Your task to perform on an android device: I am searching for a lovely house in the Piedimont Eteno, Catania location. This house will be my guest house. I am seeking a serene and inviting place in this charming town to call home on the Idealista app
Image 0: 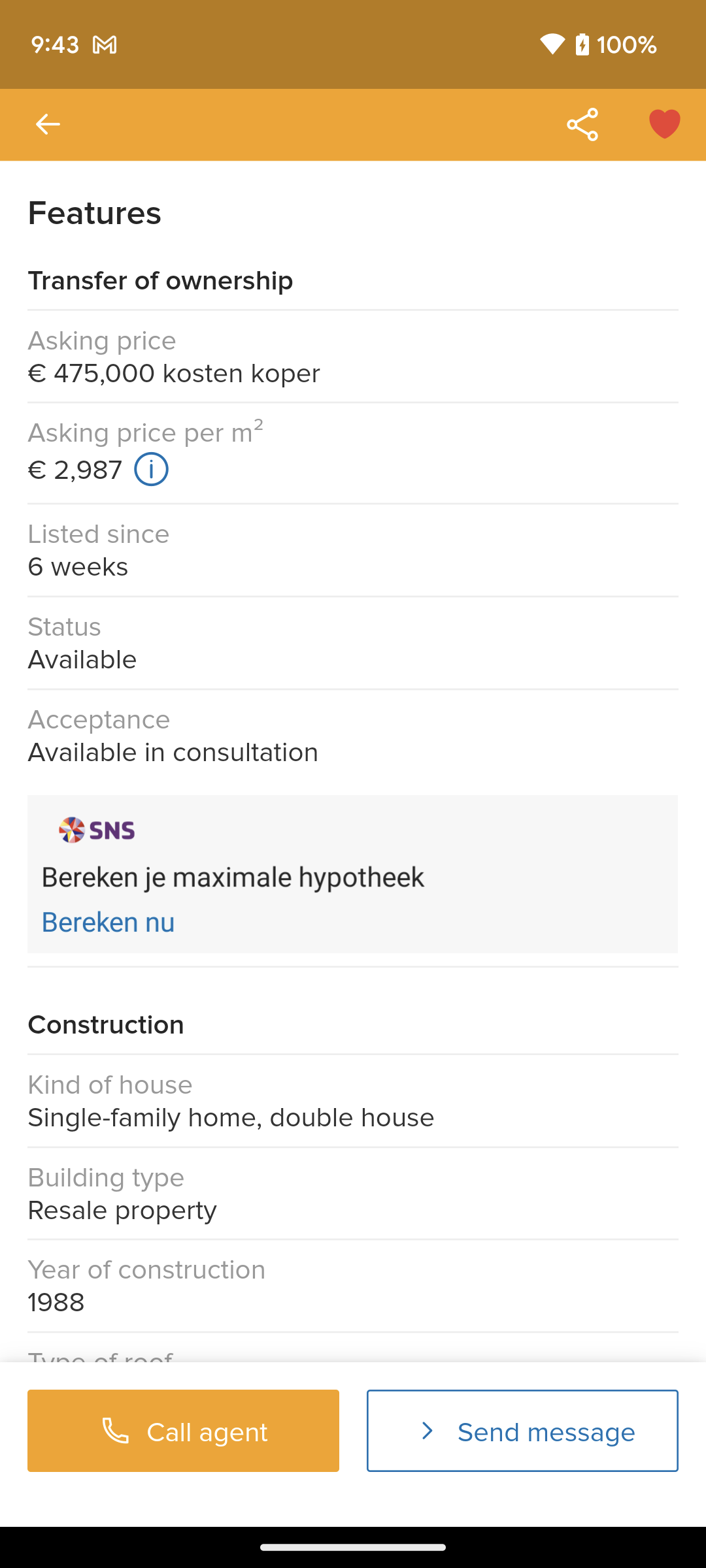
Open the Idealista app
Step 0: open app "idealista"
Image 1: 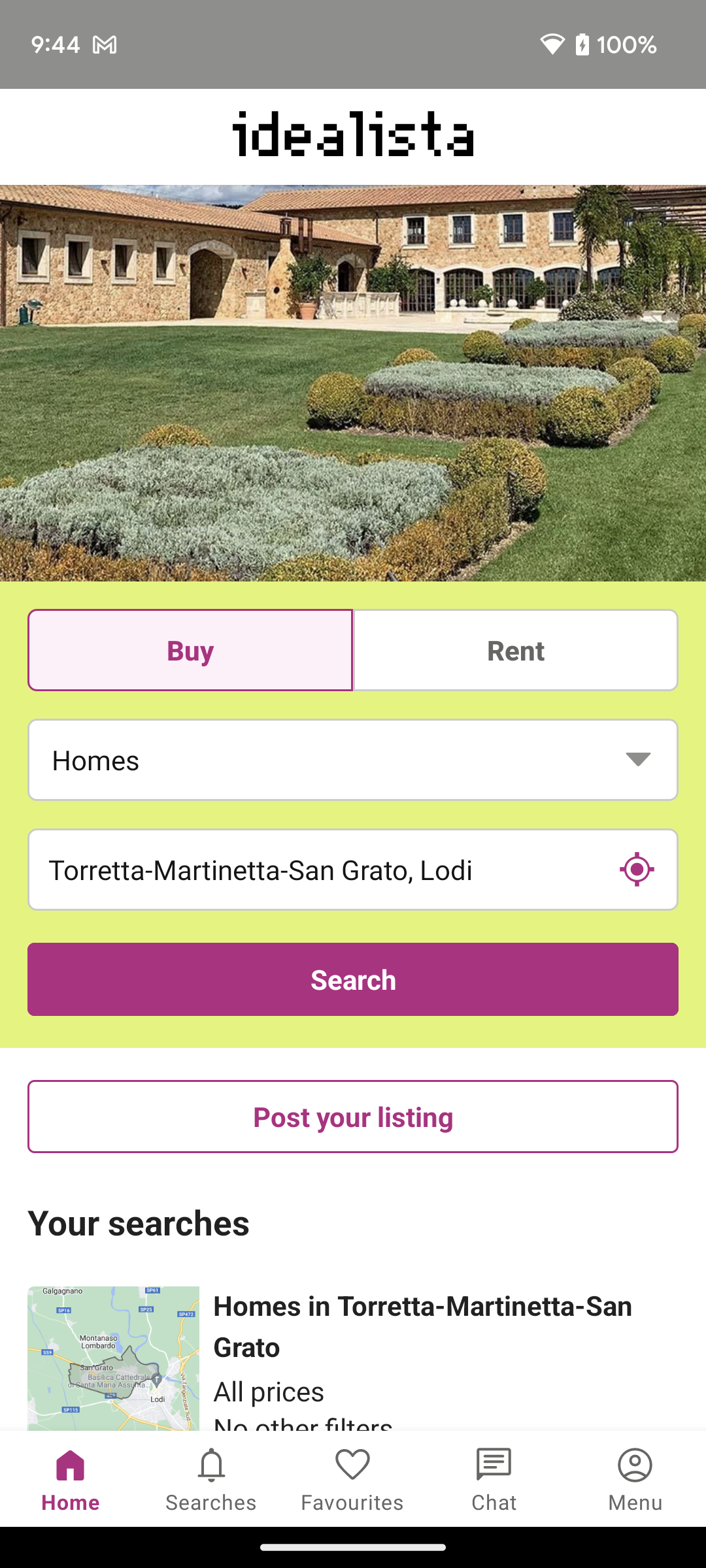
Click on the location icon 
Step 1: click (637, 869)
Image 2: 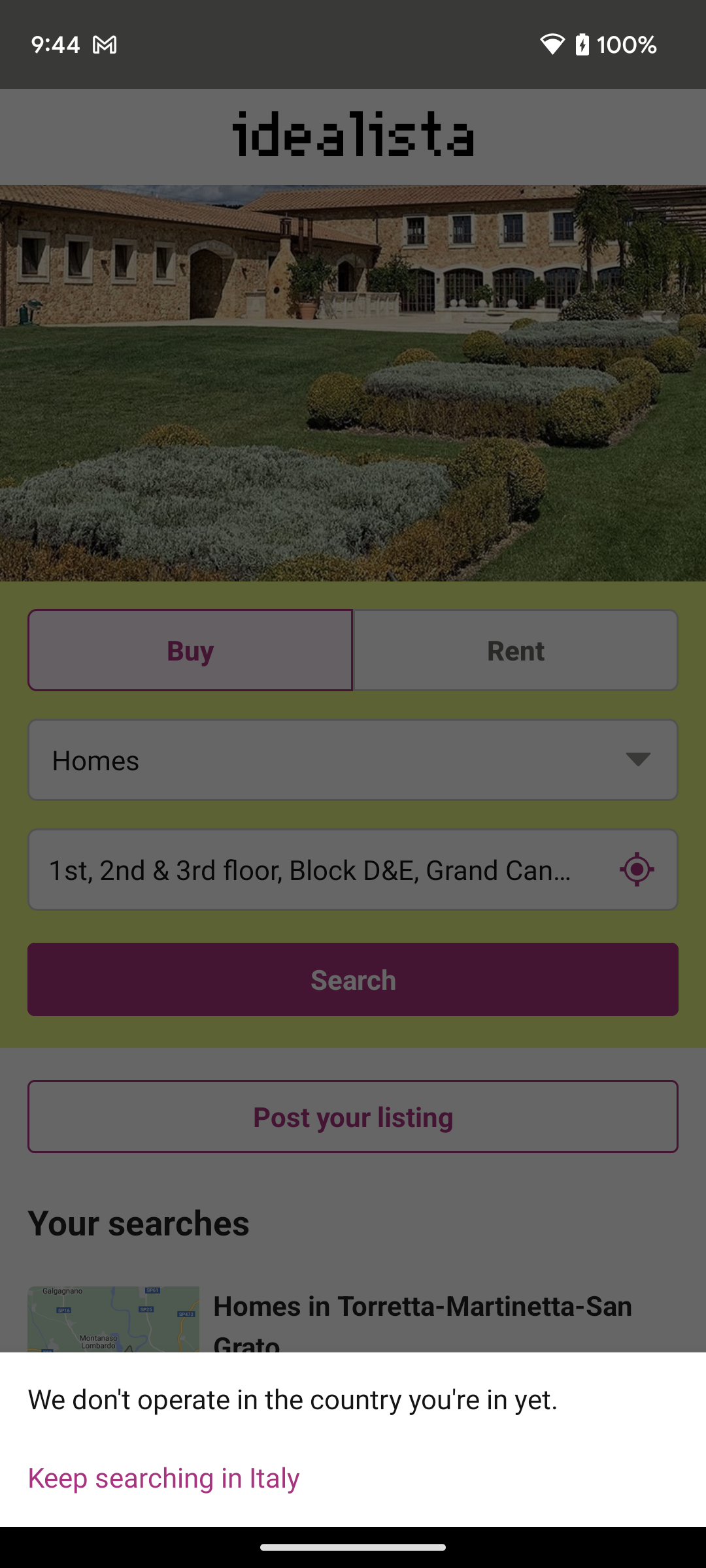
Click on the location icon 
Step 2: wait
Image 3: 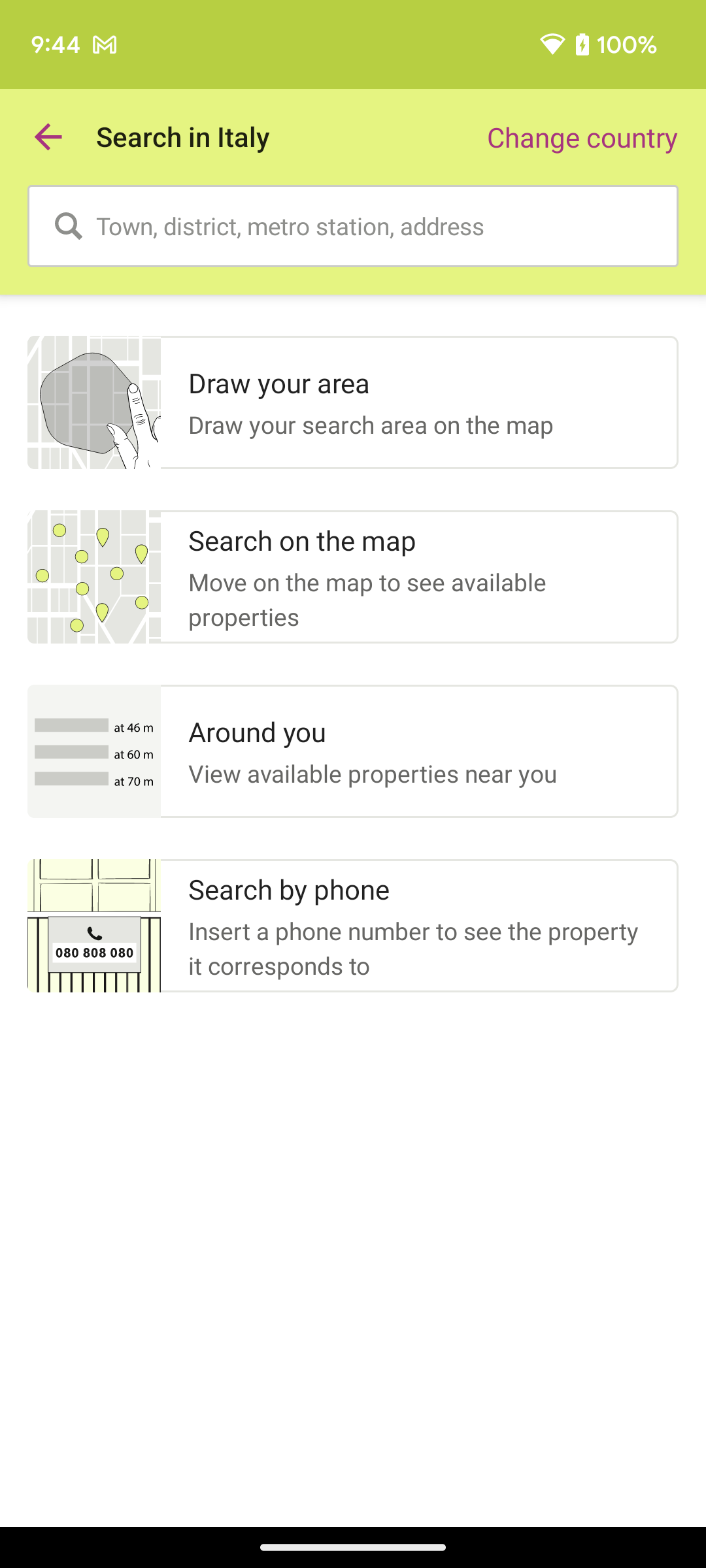
Click on the search bar at the top of the screen
Step 3: click (367, 226)
Image 4: 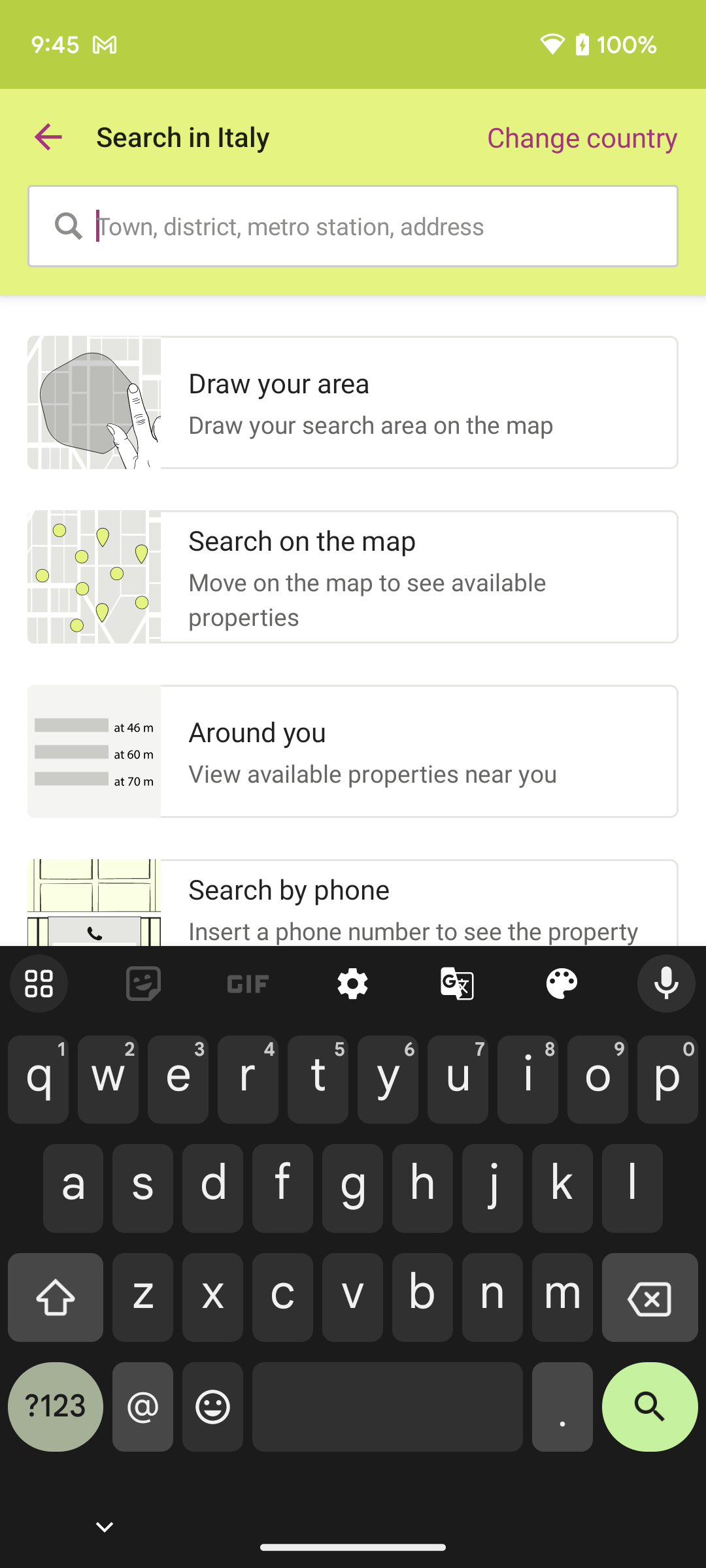
Type Piedimont Eteno, Catania in search bar
Step 4: type "Piedimont Eteno, Catania"
Image 5: 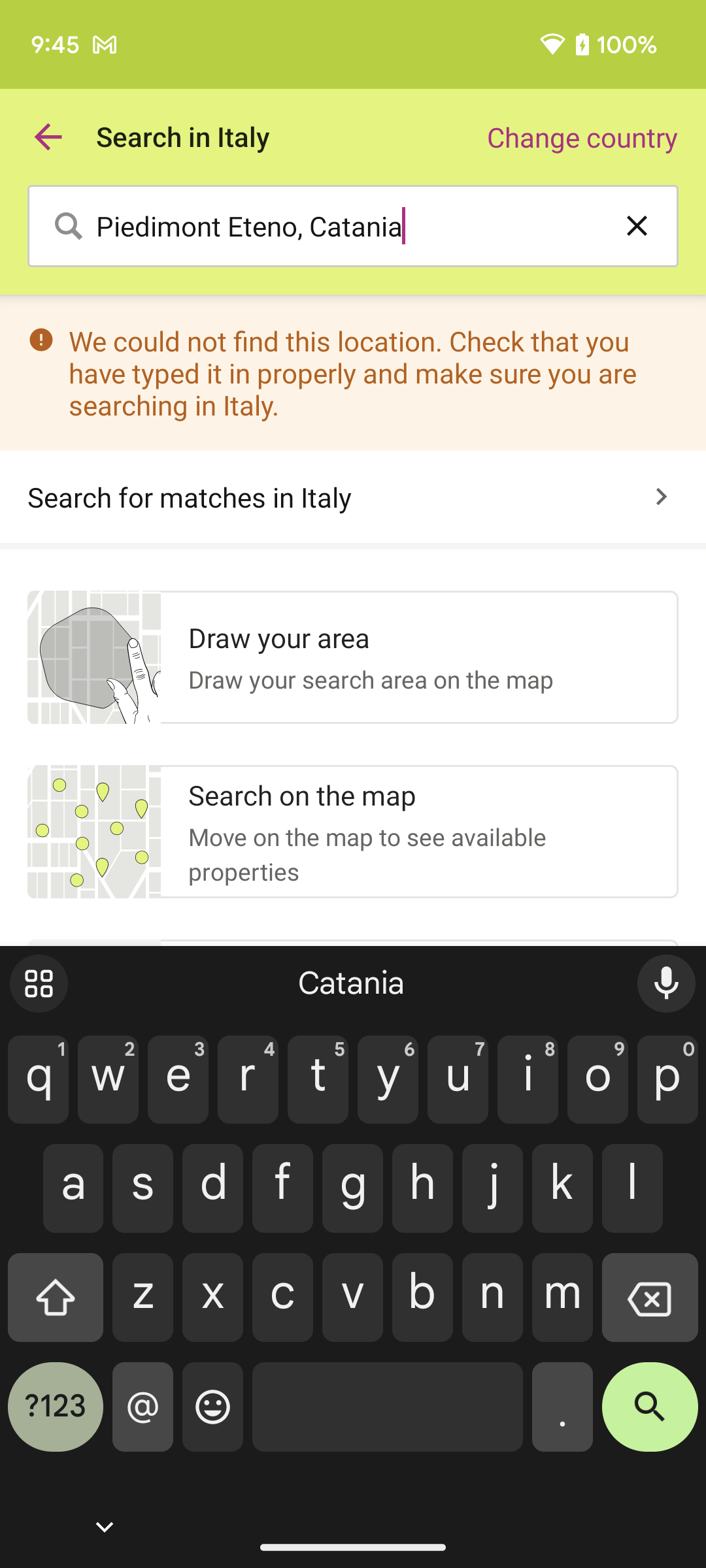
Type Piedimont Eteno, Catania in search bar
Step 5: wait
Image 6: 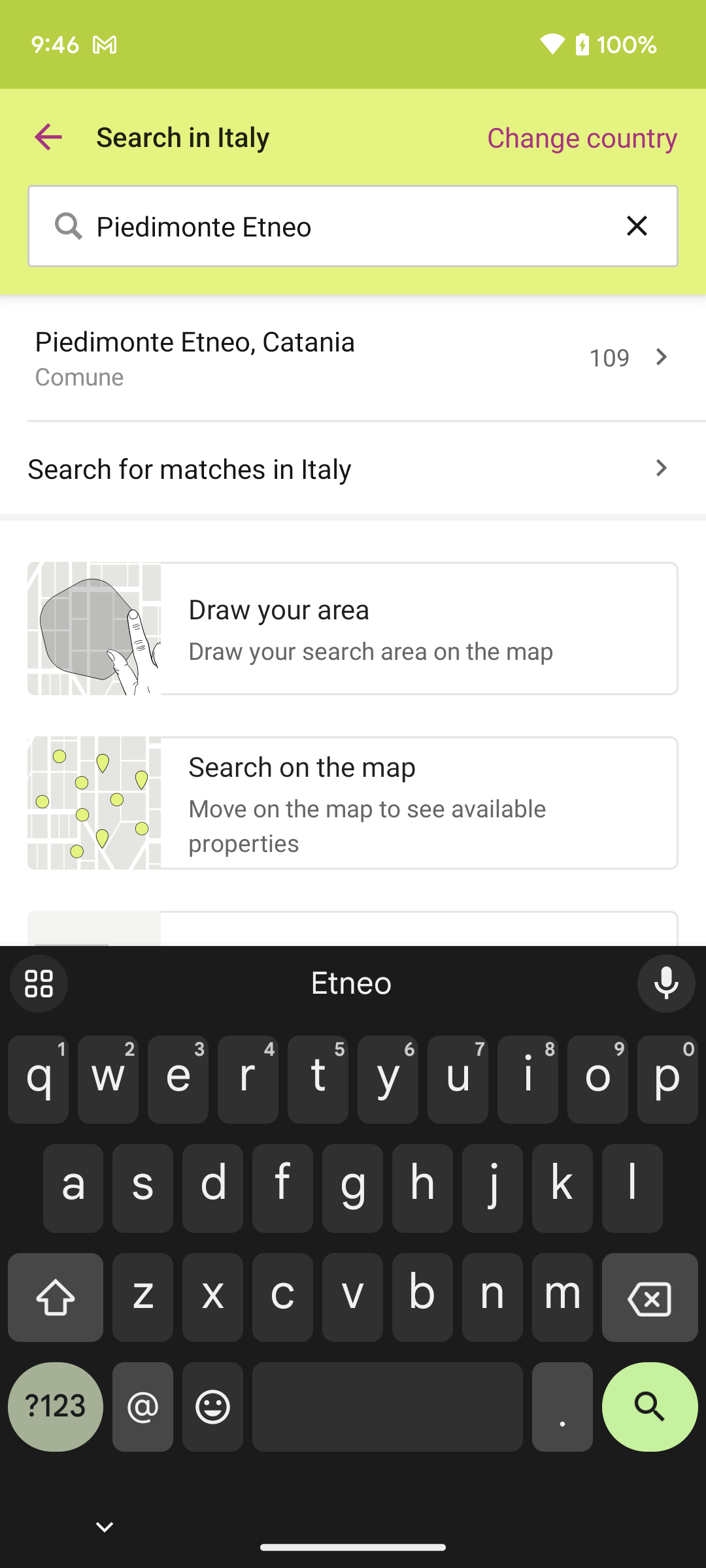
Click on the first suggestion 
Step 6: click (305, 340)
Image 7: 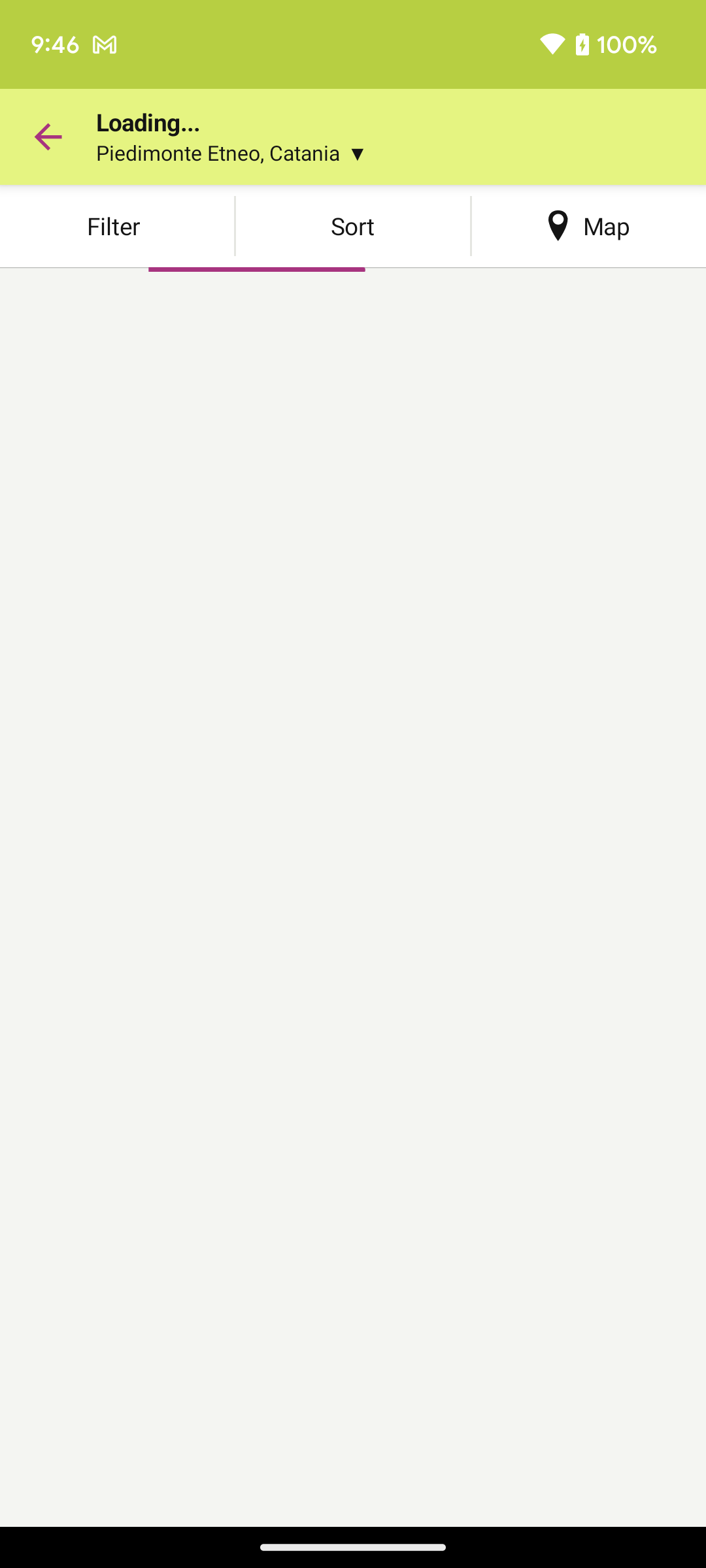
Click on the first suggestion 
Step 7: wait